Your task to perform on an android device: Open the Good food app and Save the No yeast pizza dough to the save collection
Image 0: 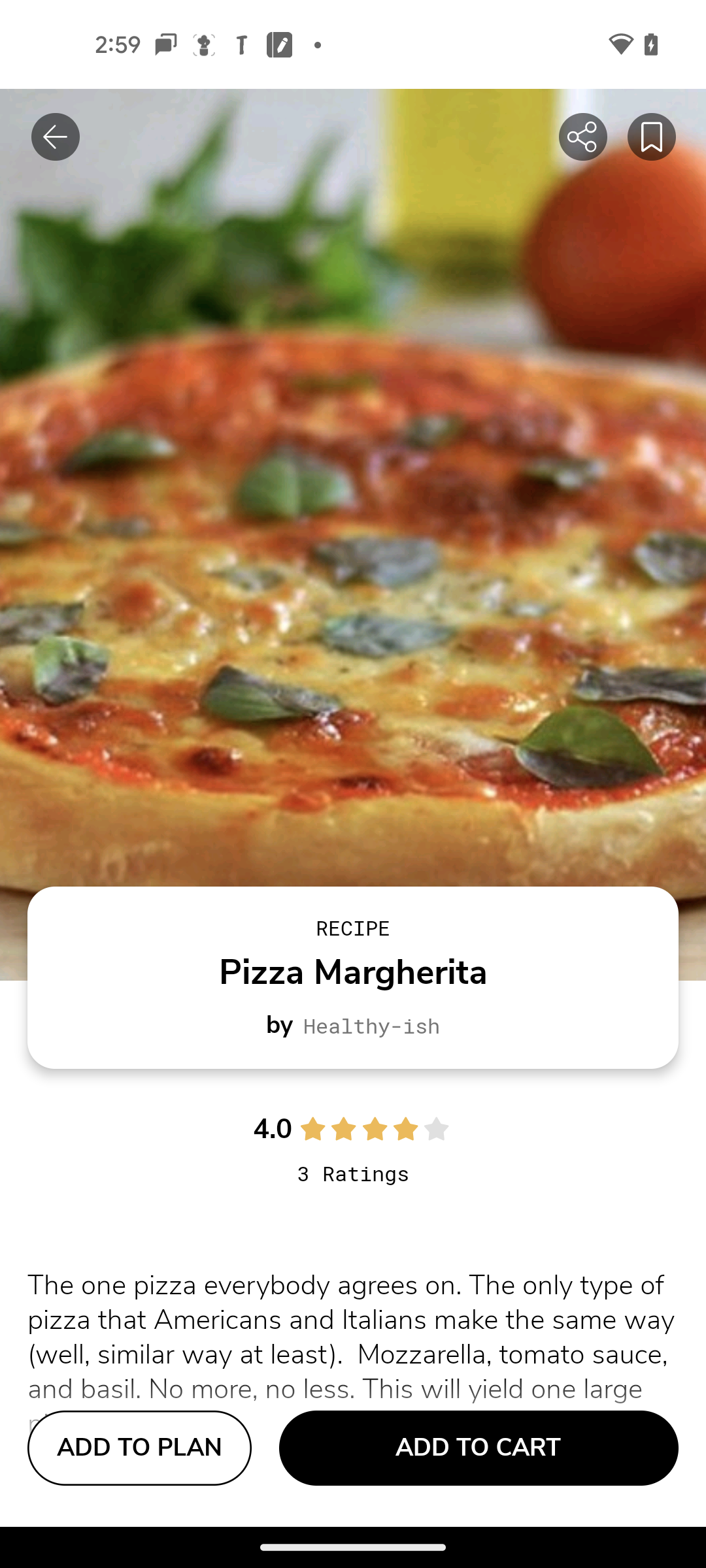
Open the Good food app
Step 0: open app "Good Food"
Image 1: 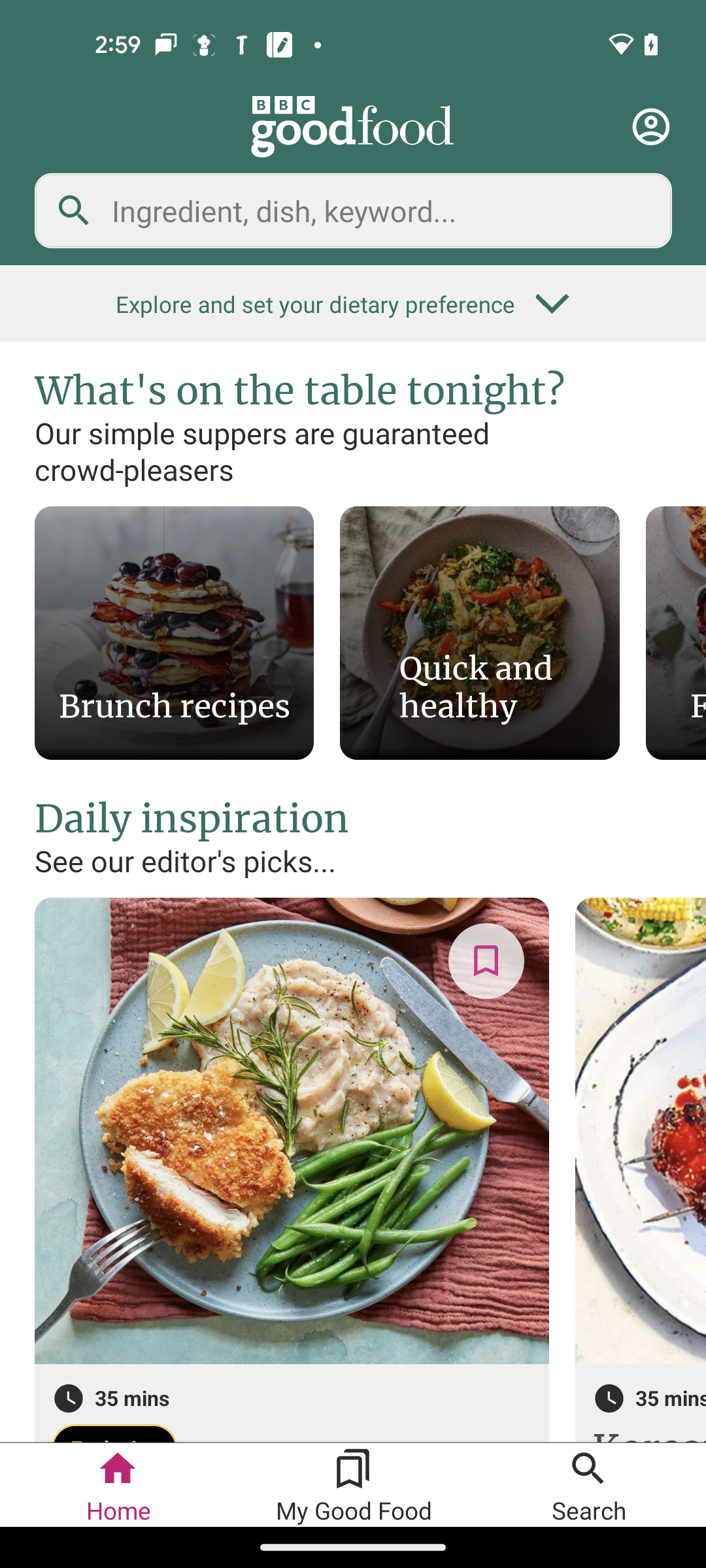
click on the search bar
Step 1: click (382, 210)
Image 2: 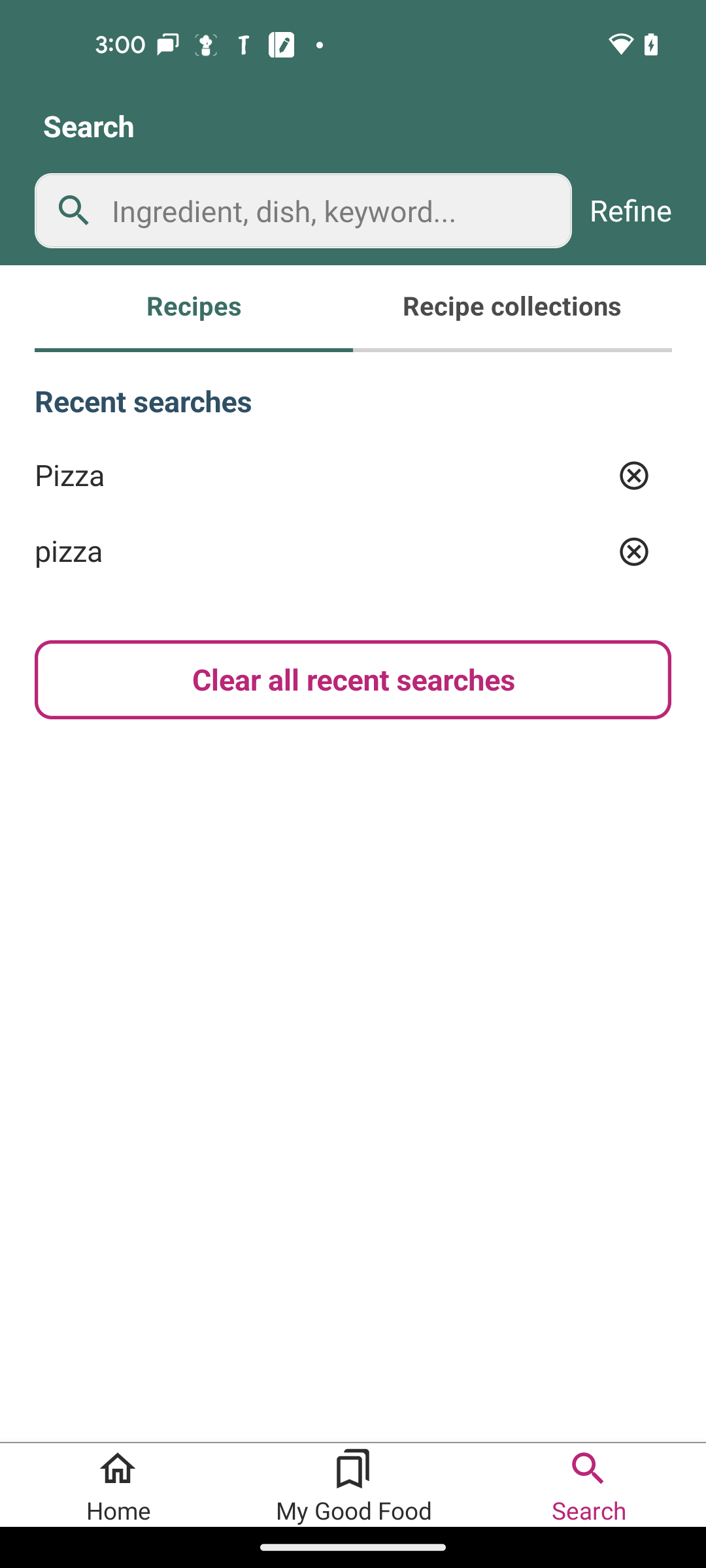
click on search bar again
Step 2: click (332, 210)
Image 3: 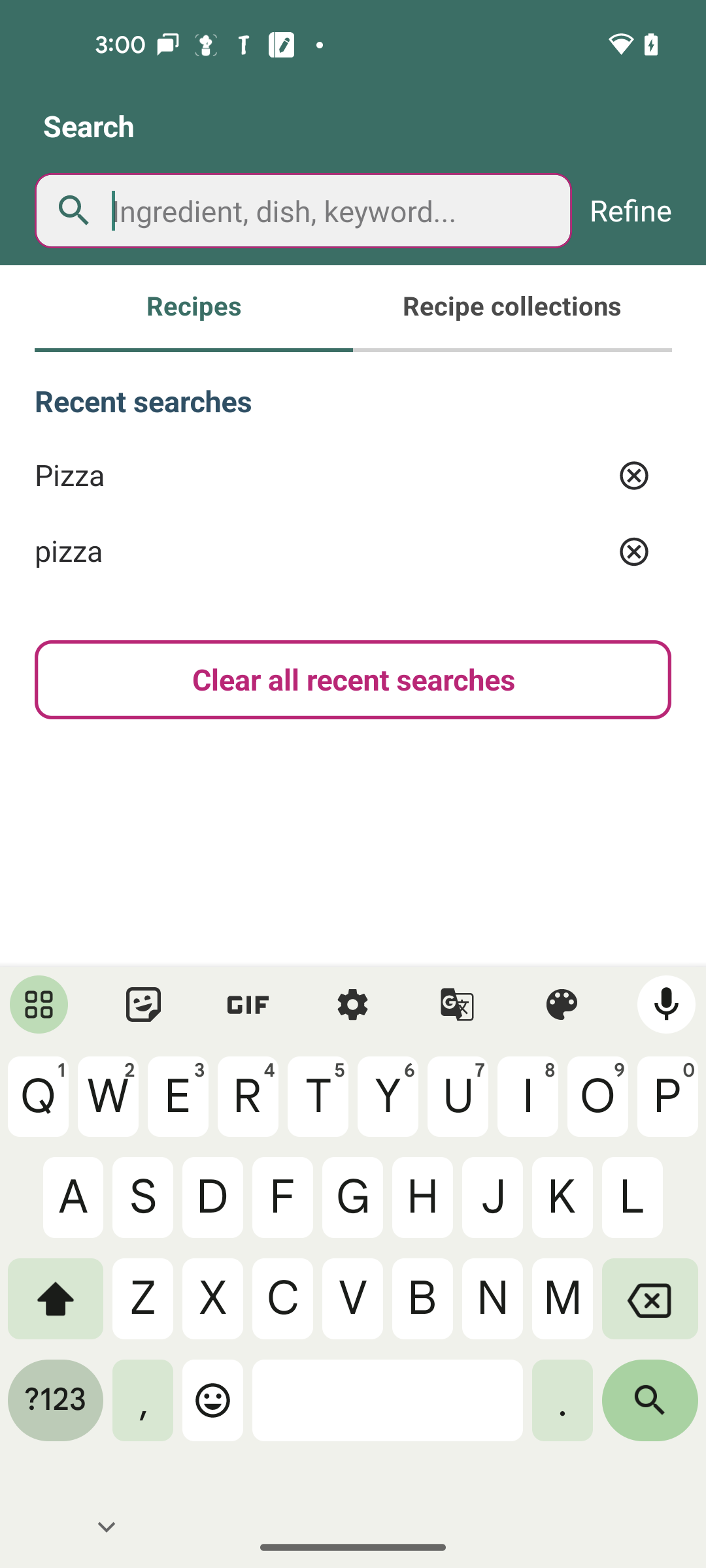
search for the pizza
Step 3: type "Pizza"
Image 4: 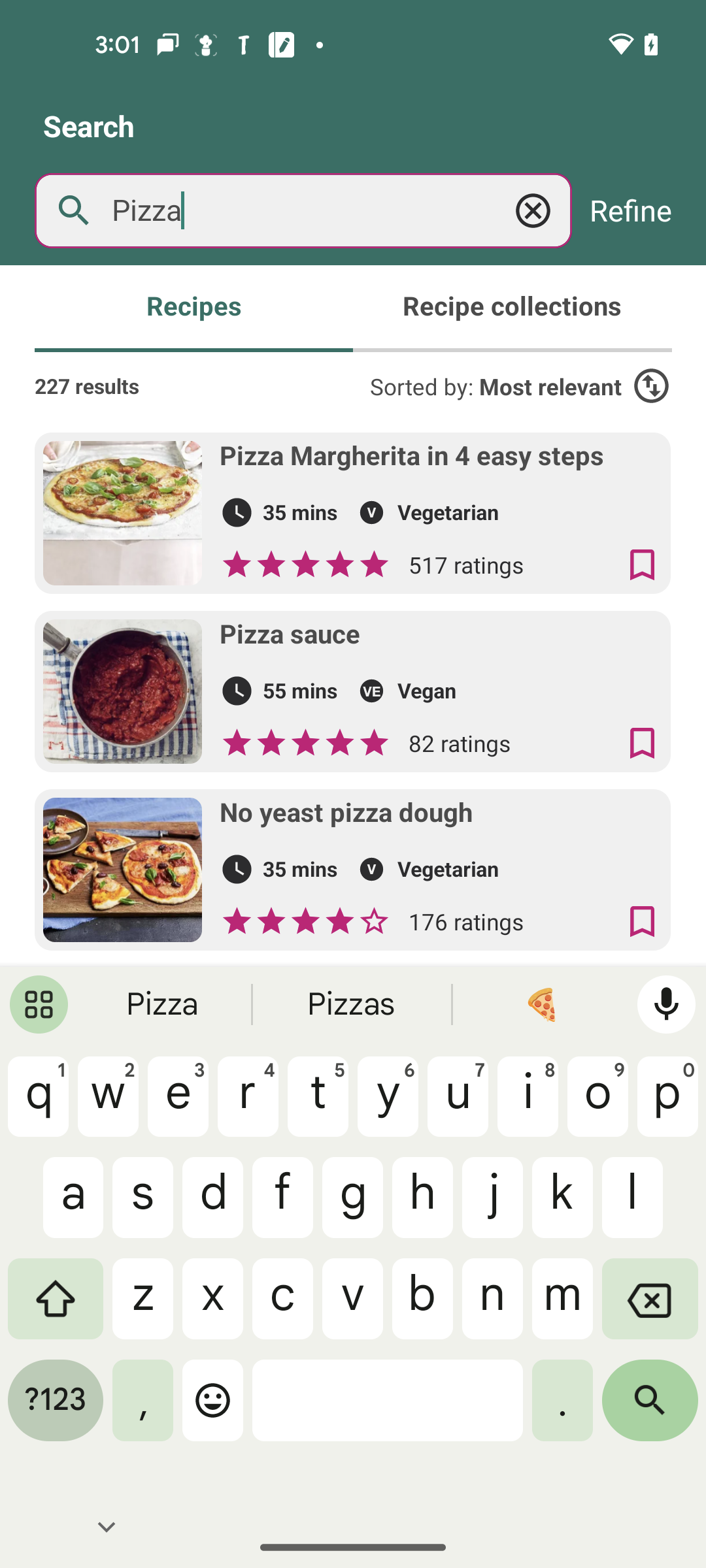
click on the No yeast pizza dough
Step 4: click (439, 813)
Image 5: 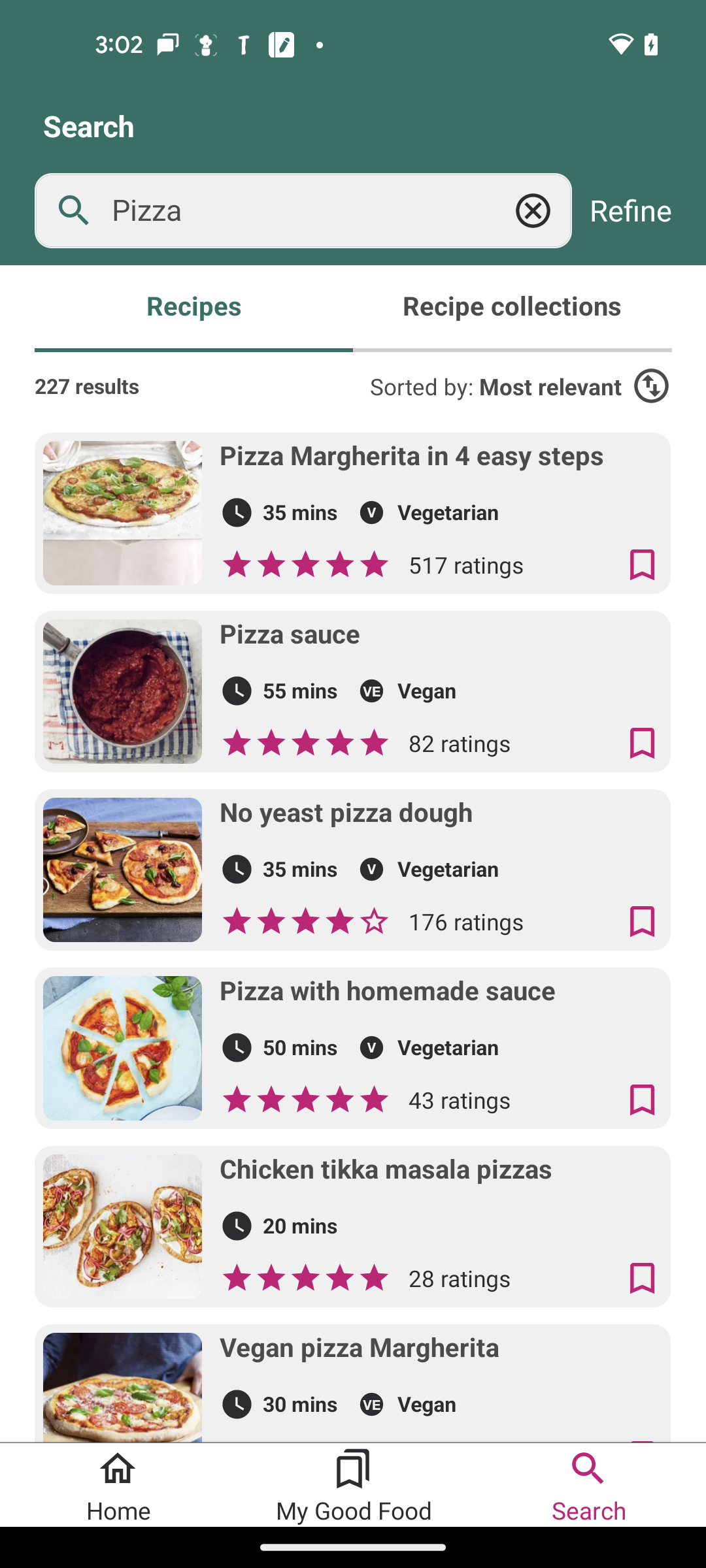
click on the No yeast pizza dough
Step 5: wait
Image 6: 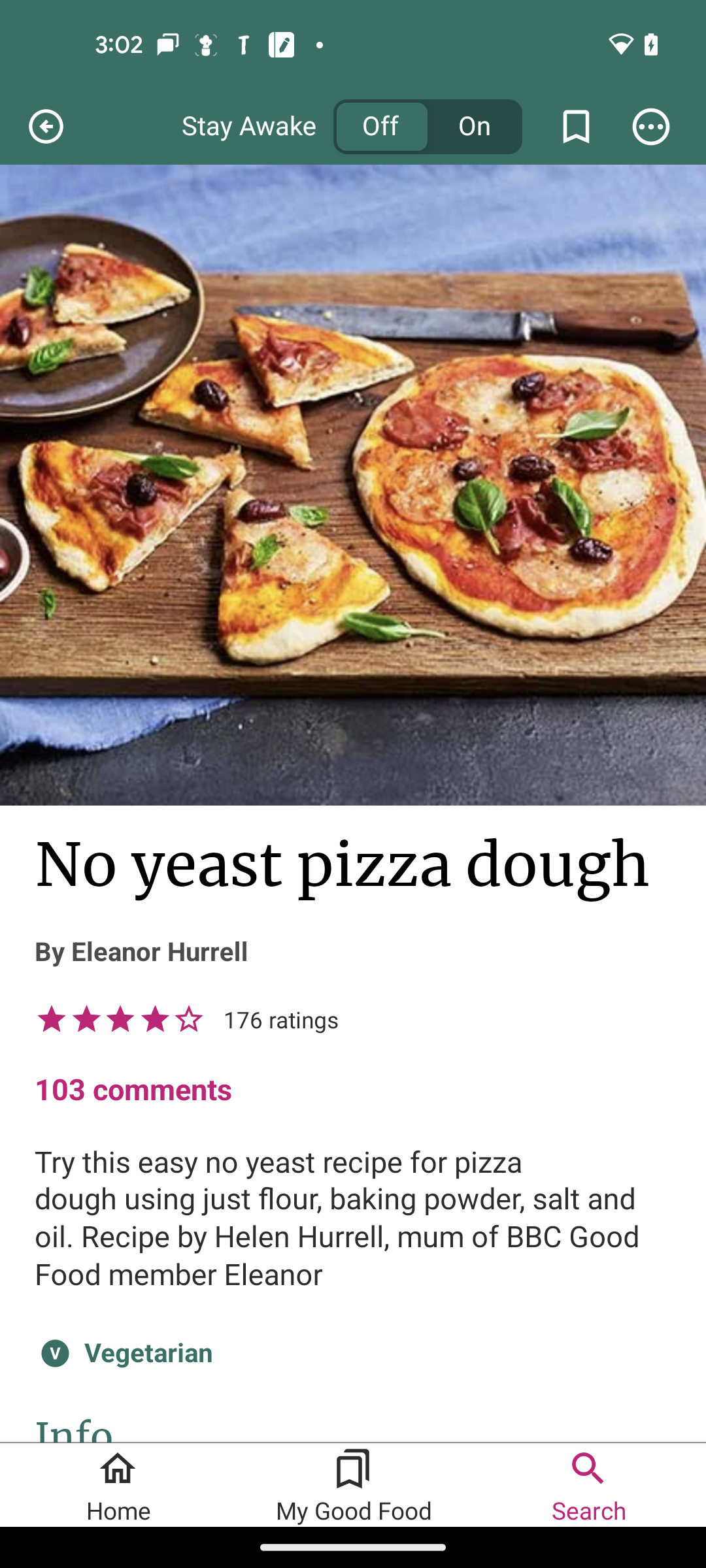
click on the save icon on the top of the screen
Step 6: click (575, 126)